Your task to perform on an android device: Give feedback to customer support that "Please enable the recipe review and rating in the app.
Image 1: 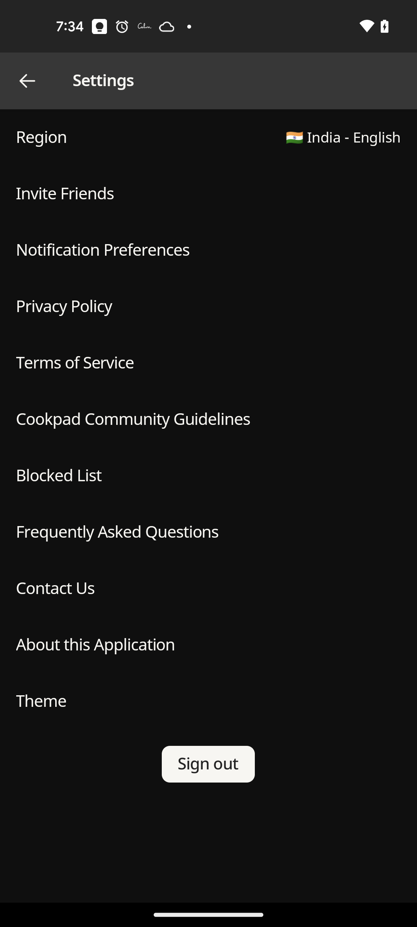
Click on the Contact us
Step 1: click (208, 588)
Image 2: 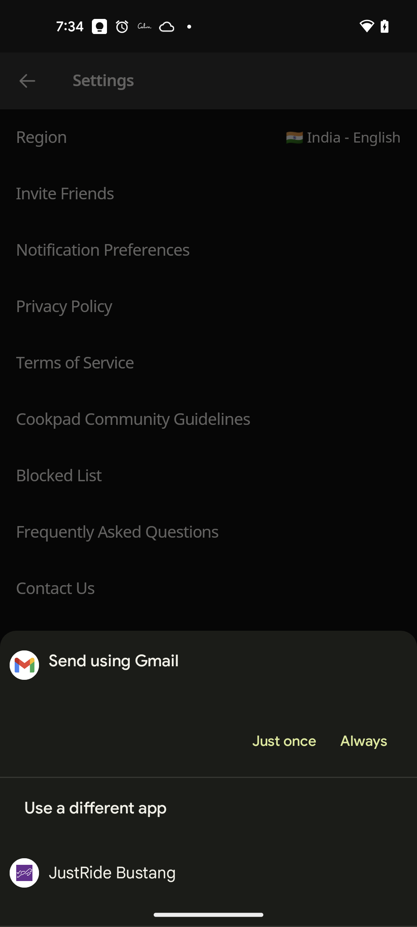
Click on the Just once
Step 2: click (283, 741)
Image 3: 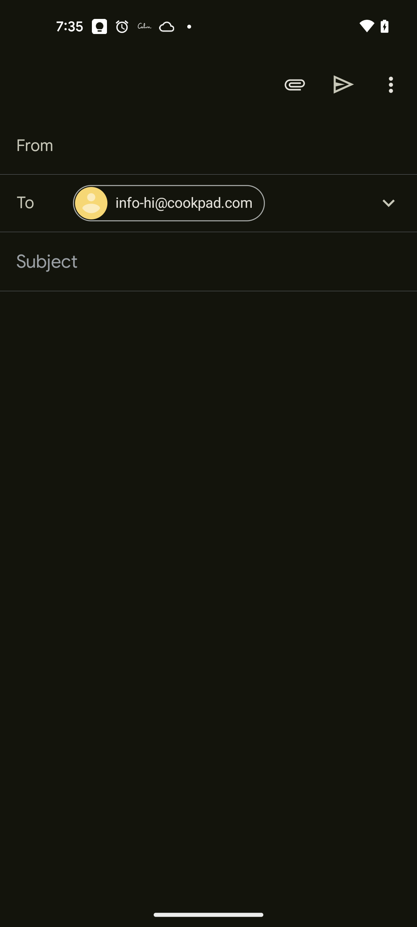
Type Please enable the recipe review and rating in the app.
Step 3: type "Please enable the recipe review and rating in the app."
Image 4: 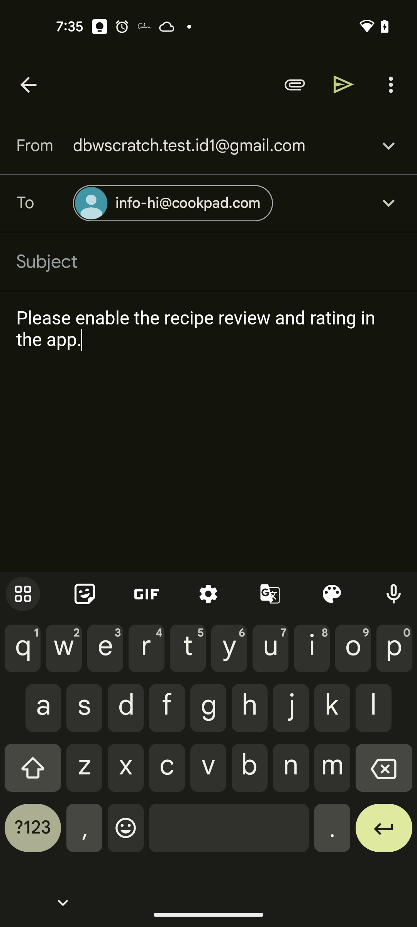
Click on the send icon at the top right of the screen
Step 4: click (344, 84)